Your task to perform on an android device: My friend Jane is inspired by the results I've achieved and wants to join me in my workout plan, sharing her my progress report at janedbwpersonatest@gmail.com.
Image 0: 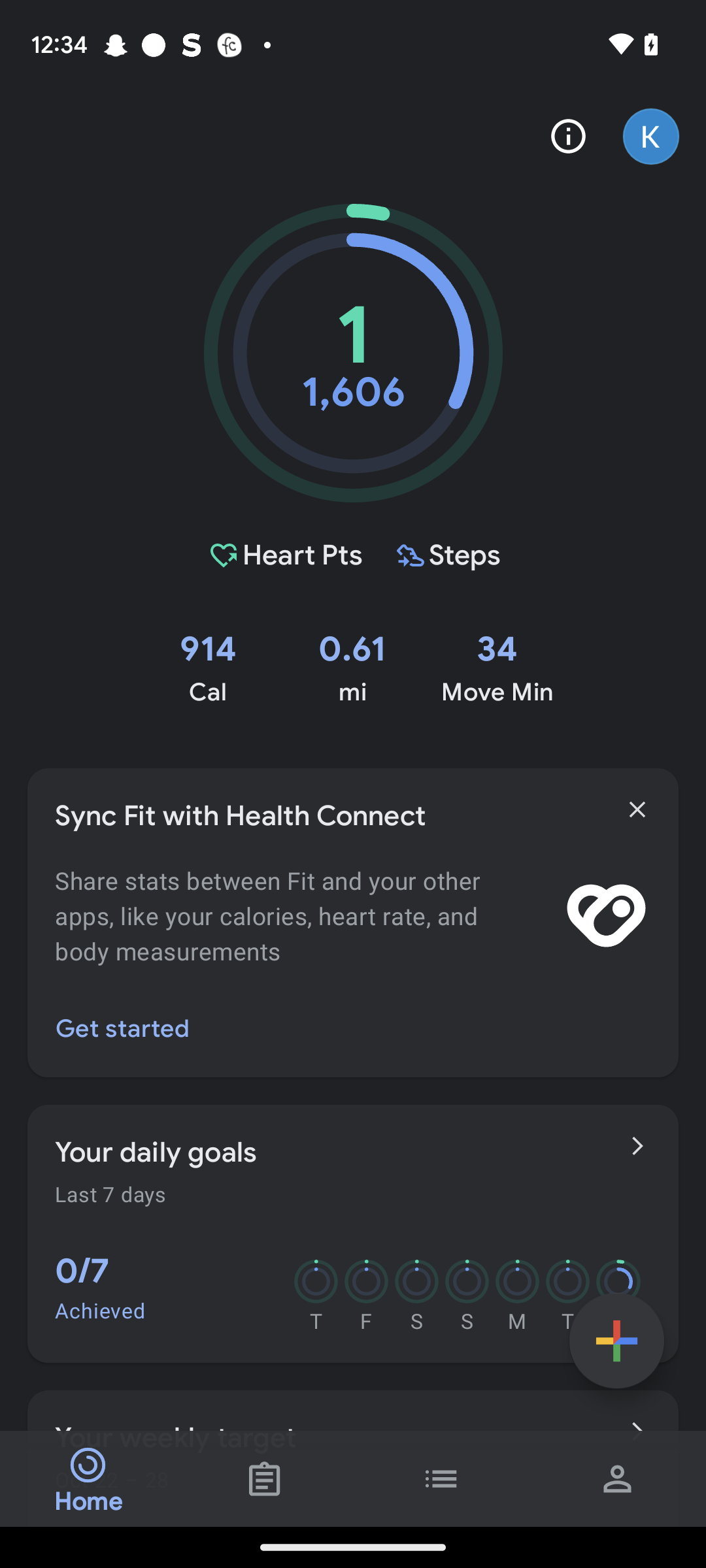
Click on the journal tab
Step 0: click (265, 1478)
Image 1: 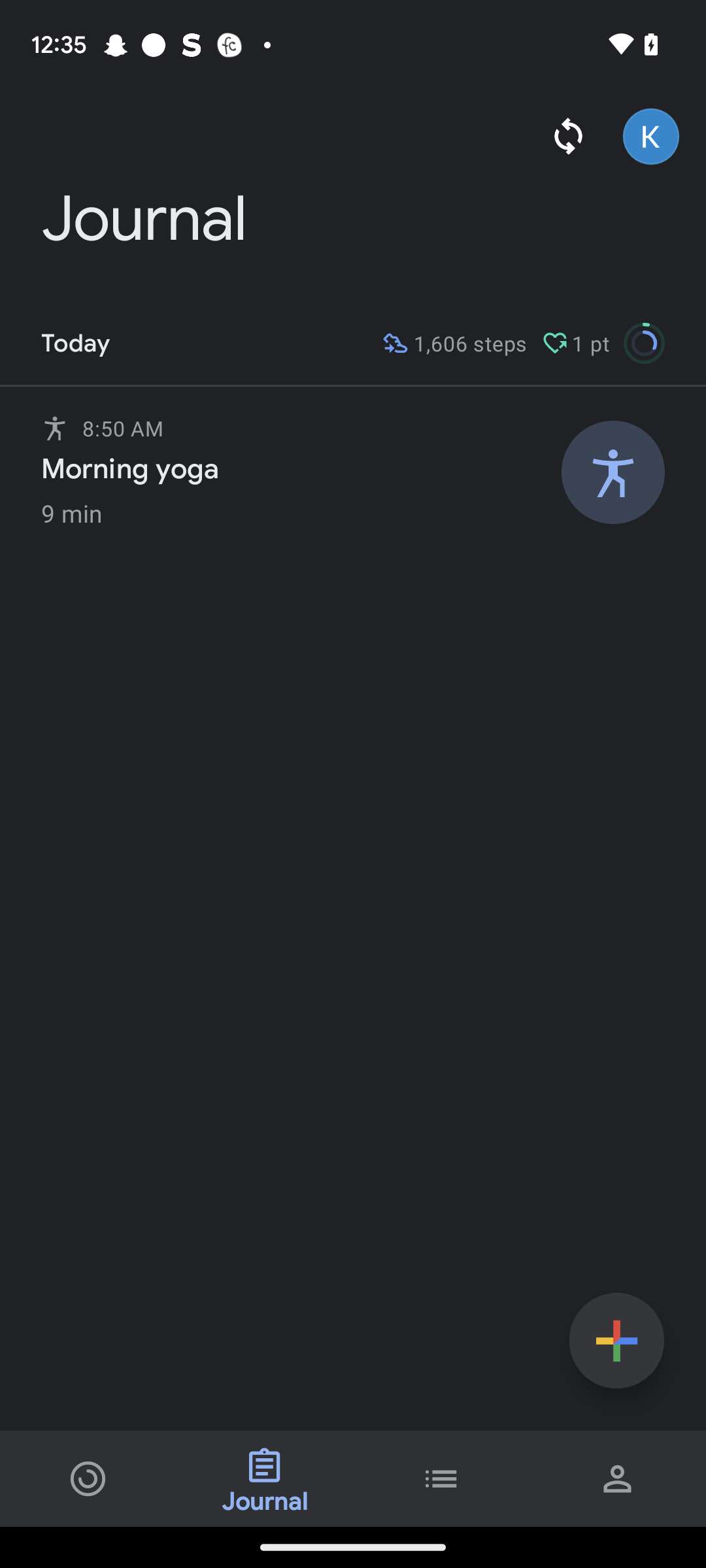
Click on the morning yoga activity track
Step 1: click (609, 502)
Image 2: 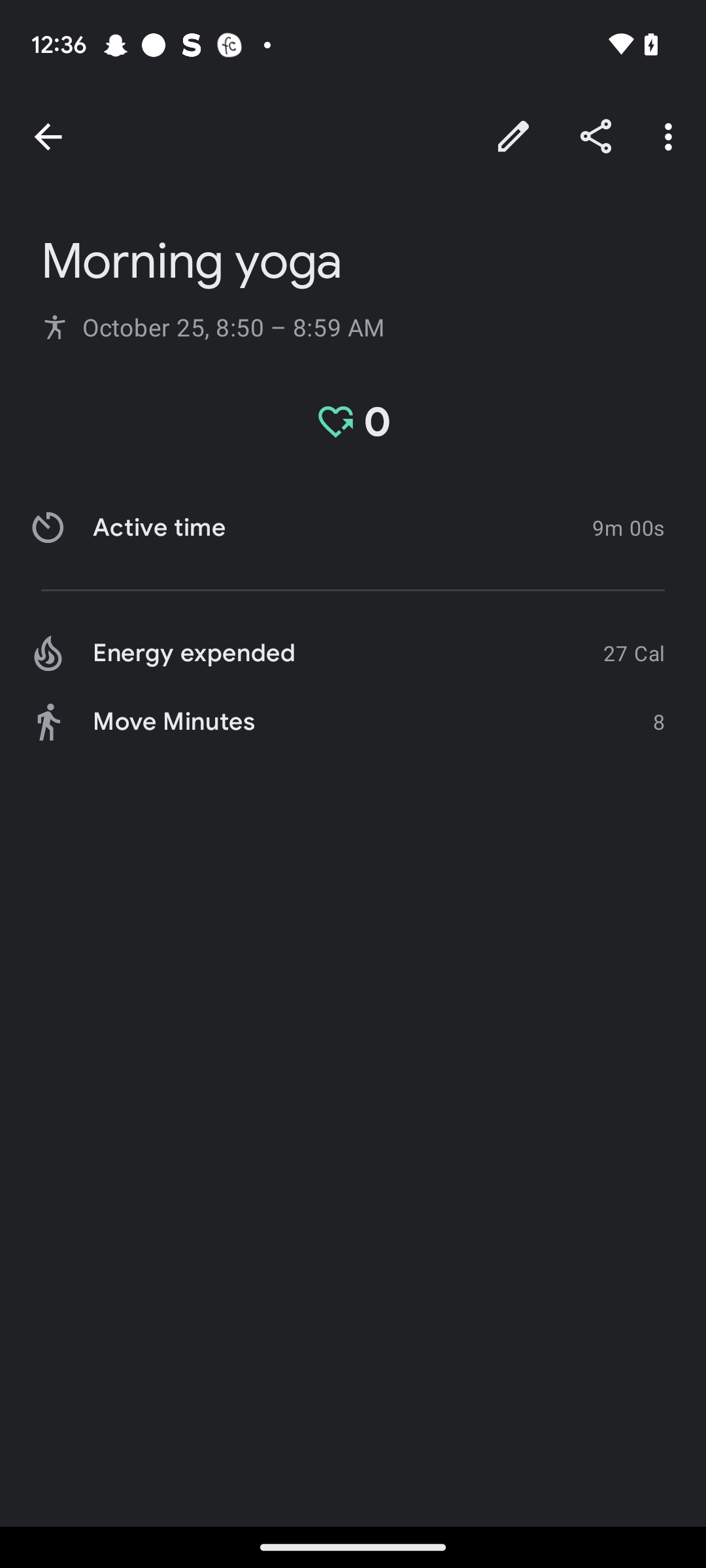
Click on the share icon
Step 2: click (596, 137)
Image 3: 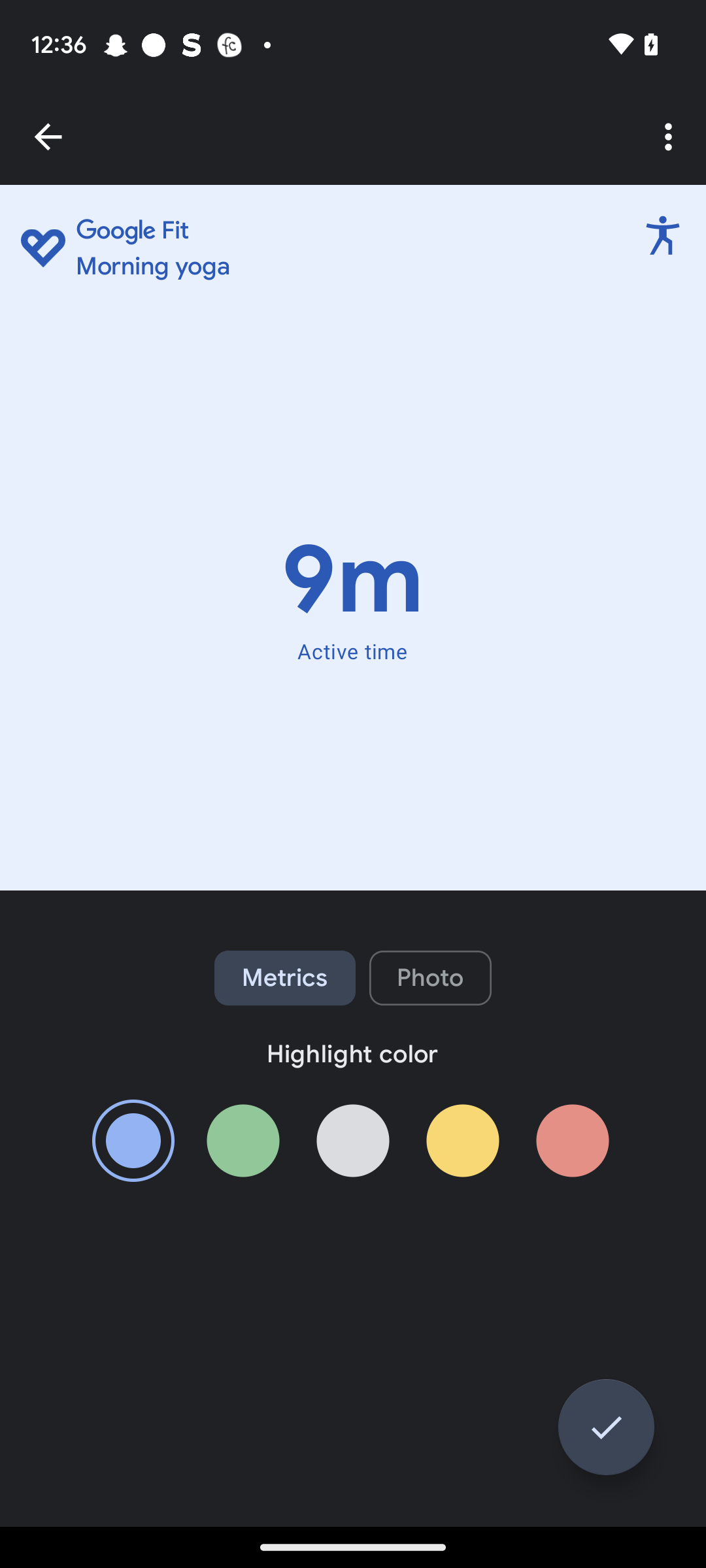
Click on the tack icon
Step 3: click (606, 1427)
Image 4: 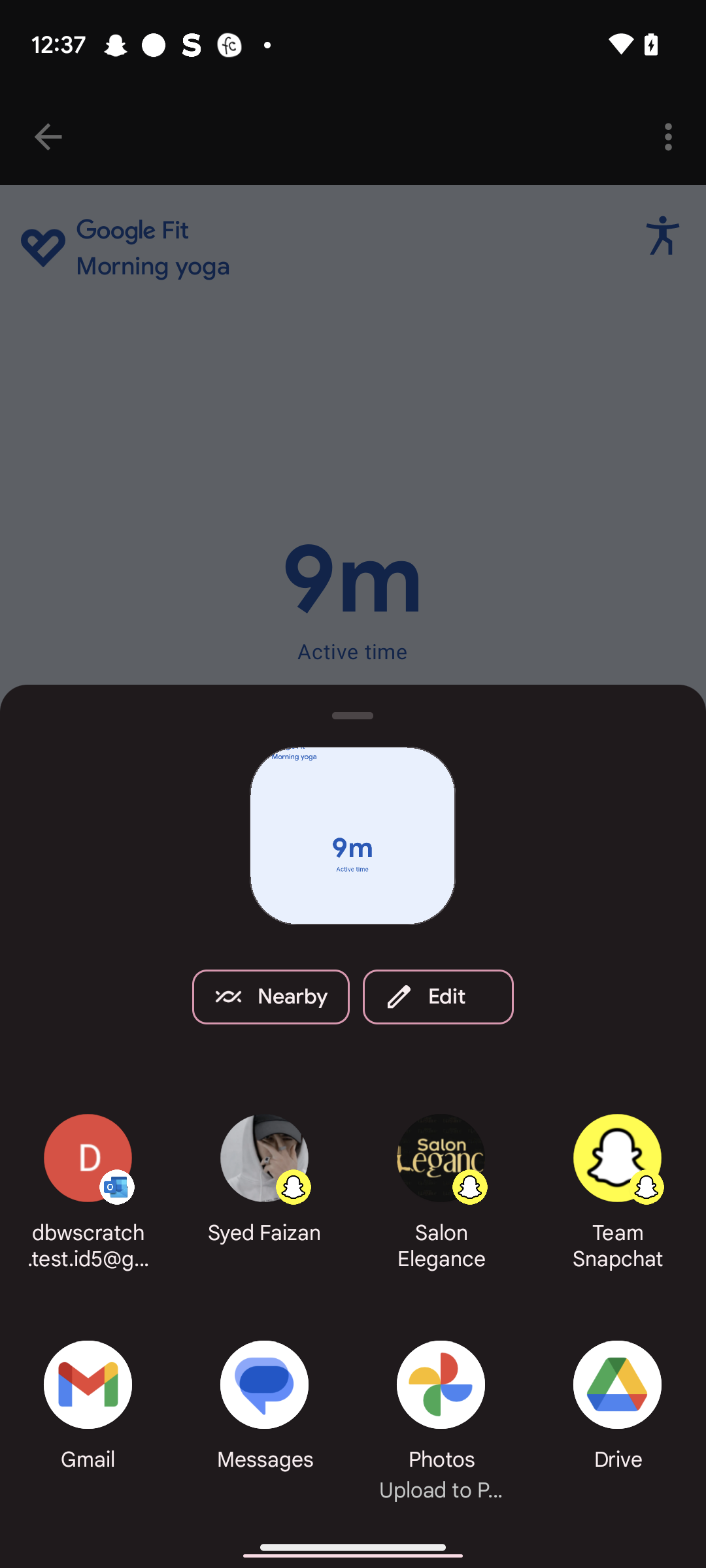
Click on the Gmail option.
Step 4: click (88, 1411)
Image 5: 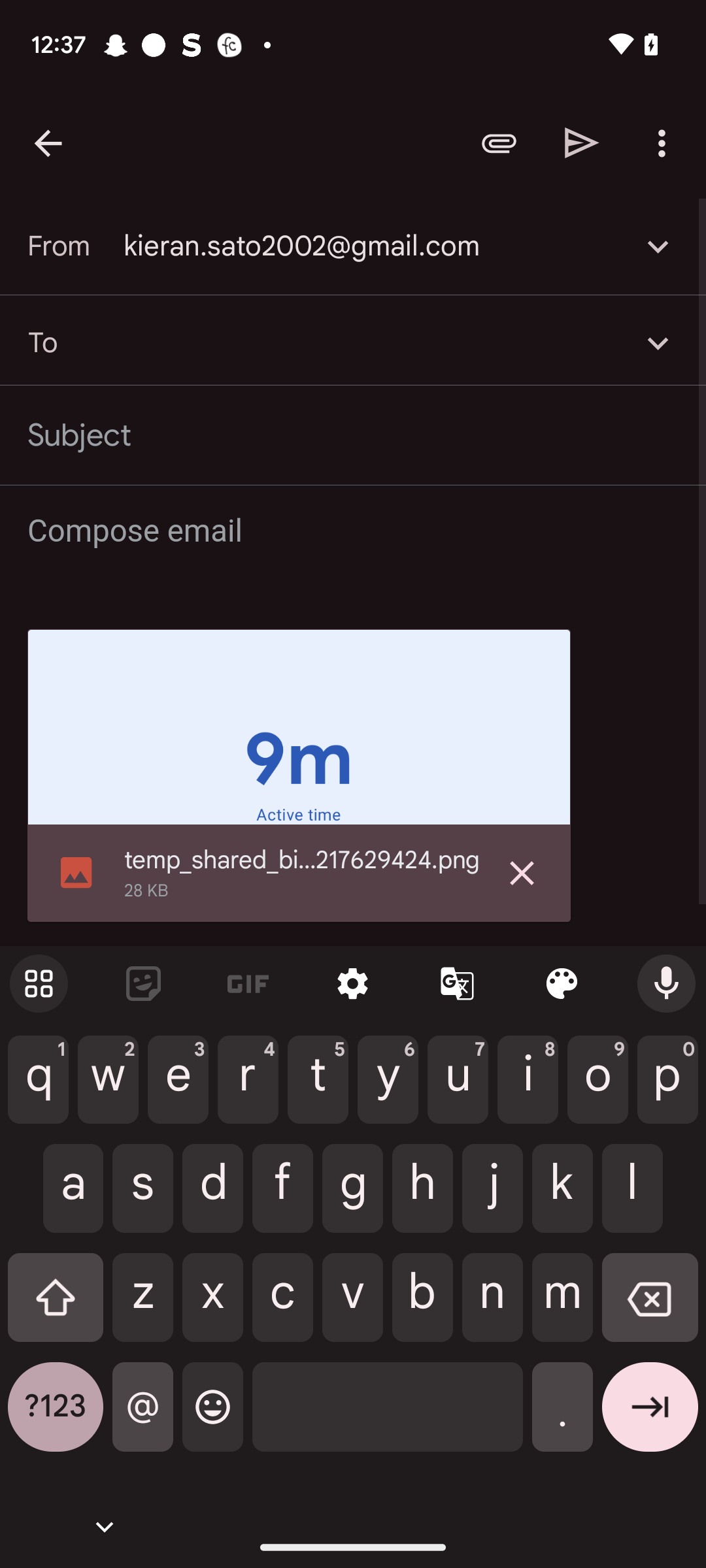
type recipient as janedbwpersonatest@gmail.com
Step 5: type "janedbwpersonatest@gmail.com"
Image 6: 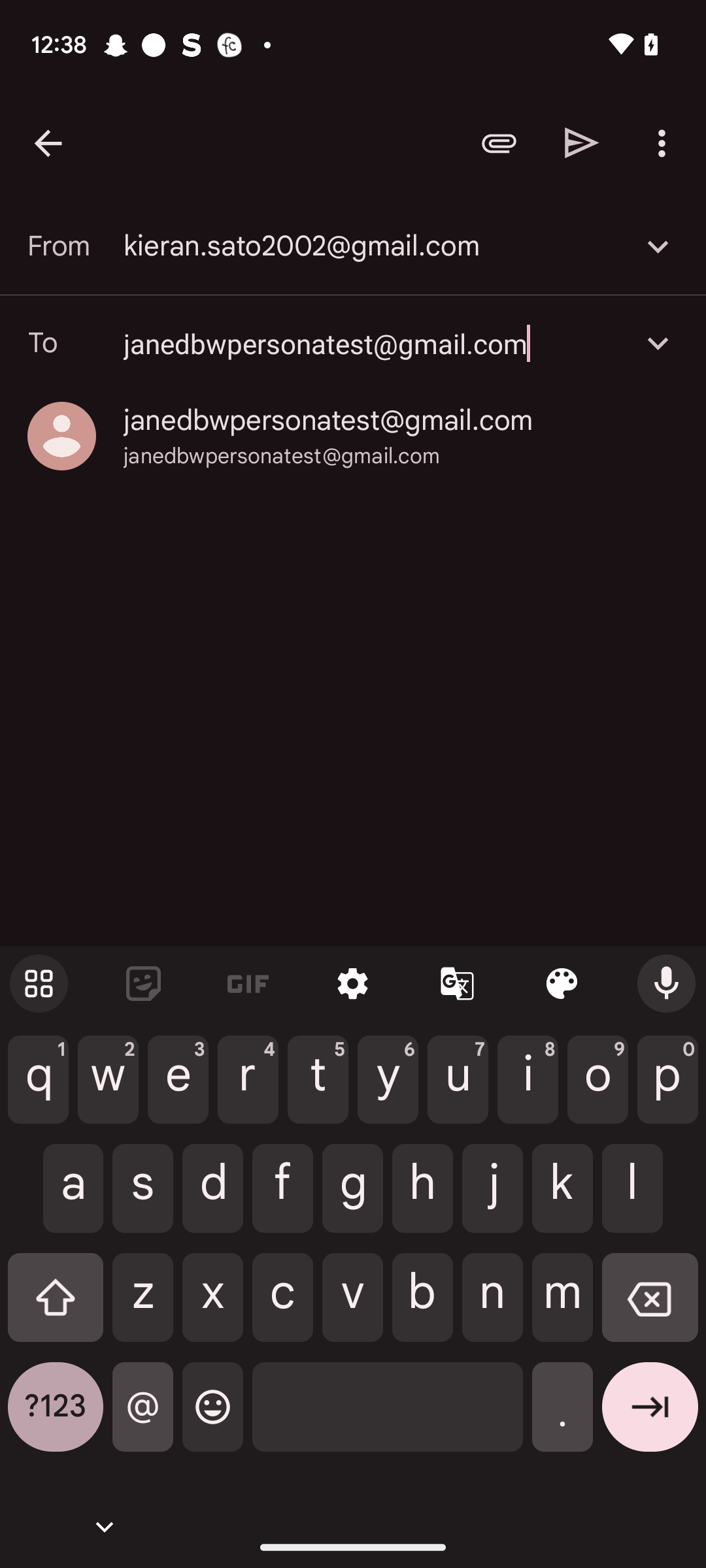
Click on janedbwpersonatest@gmail.com.
Step 6: click (282, 456)
Image 7: 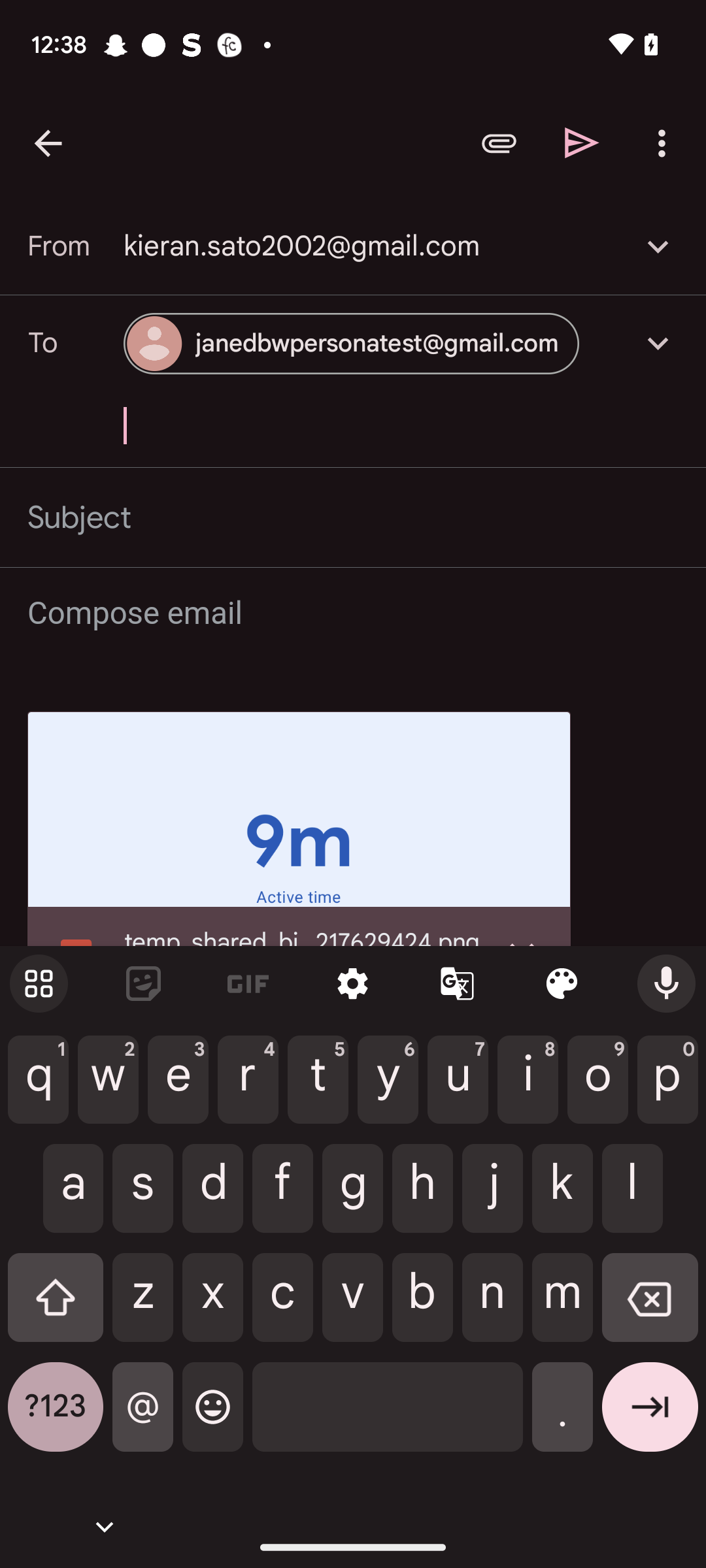
Click on the send icon
Step 7: click (582, 142)